Your task to perform on an android device: My current hair dryer isn't working well, therefore I need to buy a new one. Search for a hair dryer with the Shopsy app.
Image 0: 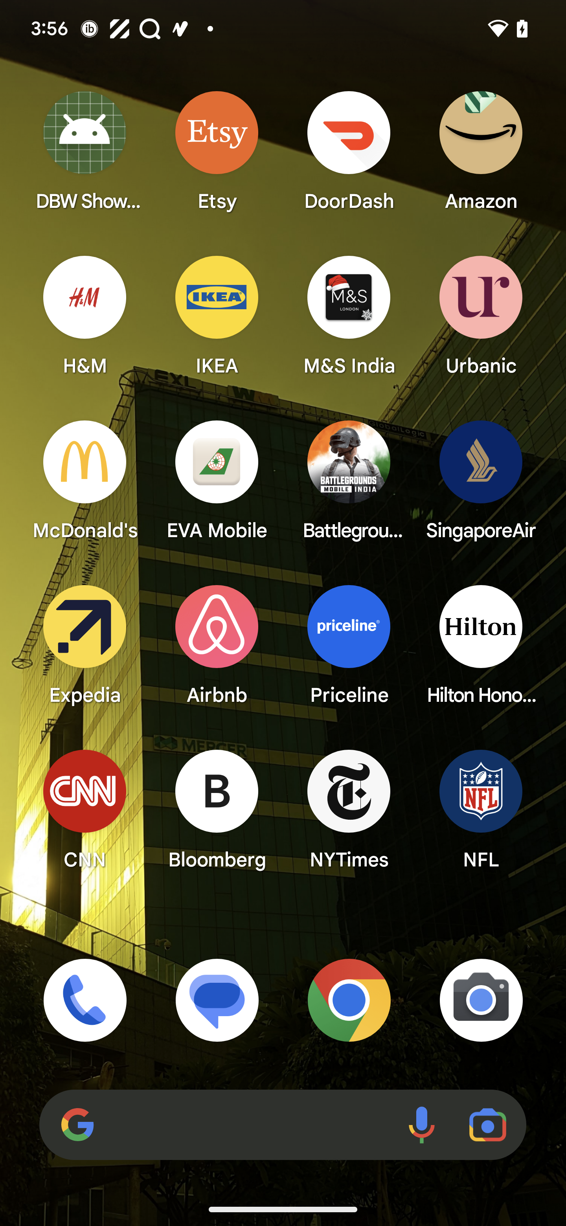
Open Shopsy App
Step 0: open app "Shopsy"
Image 1: 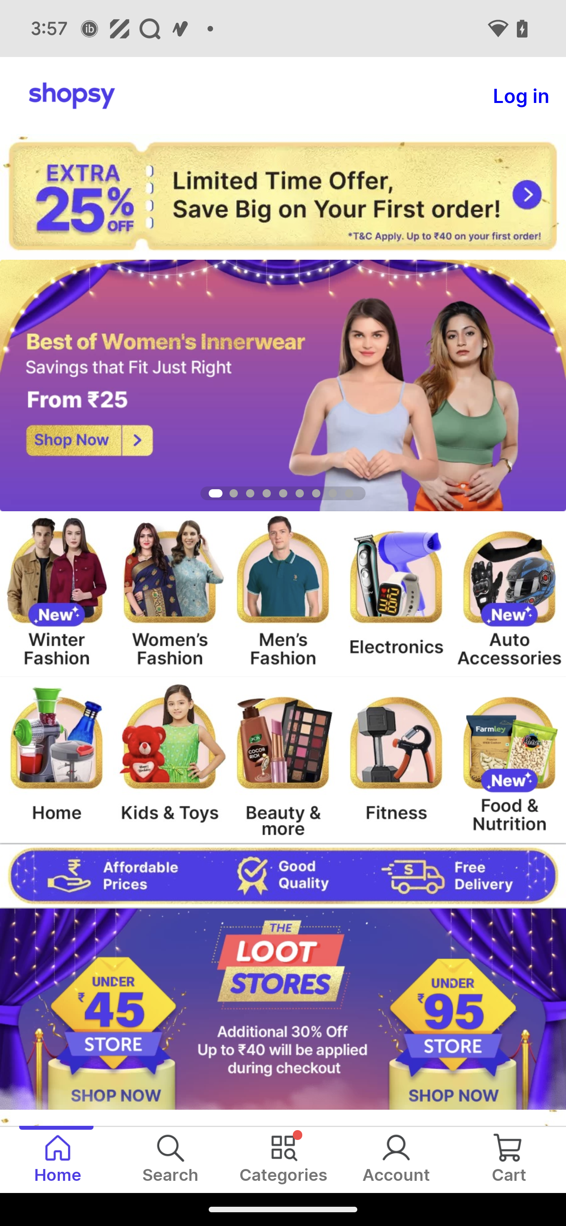
Click on the search button
Step 1: click (161, 1142)
Image 2: 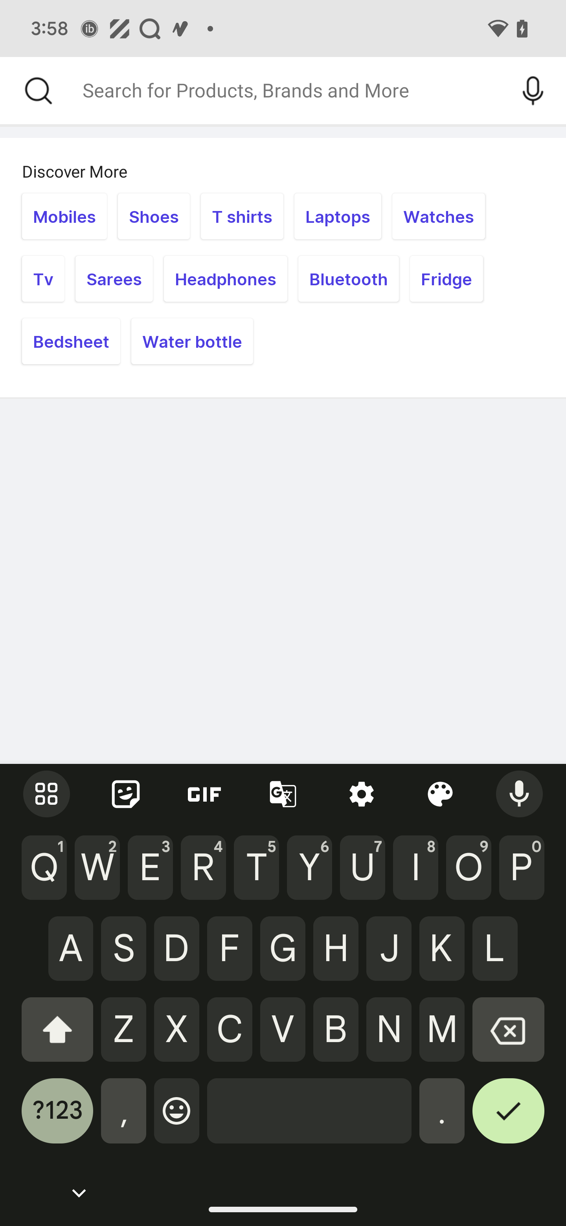
Type Hair Dryer in the search bar
Step 2: type "Hair Dryer"
Image 3: 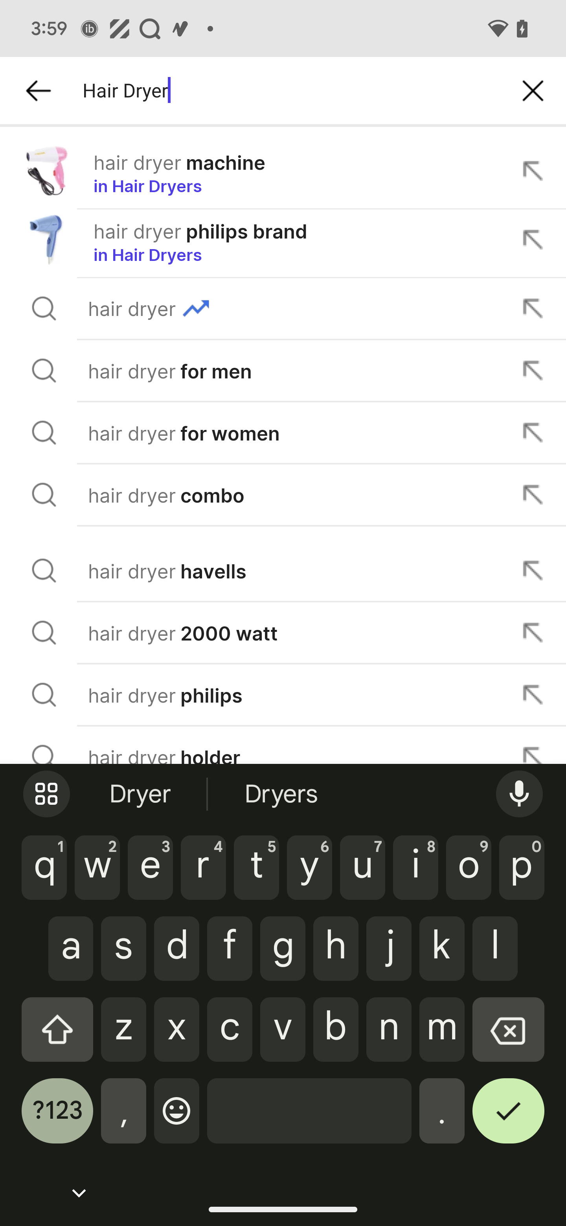
Click on the suggestion
Step 3: click (179, 186)
Image 4: 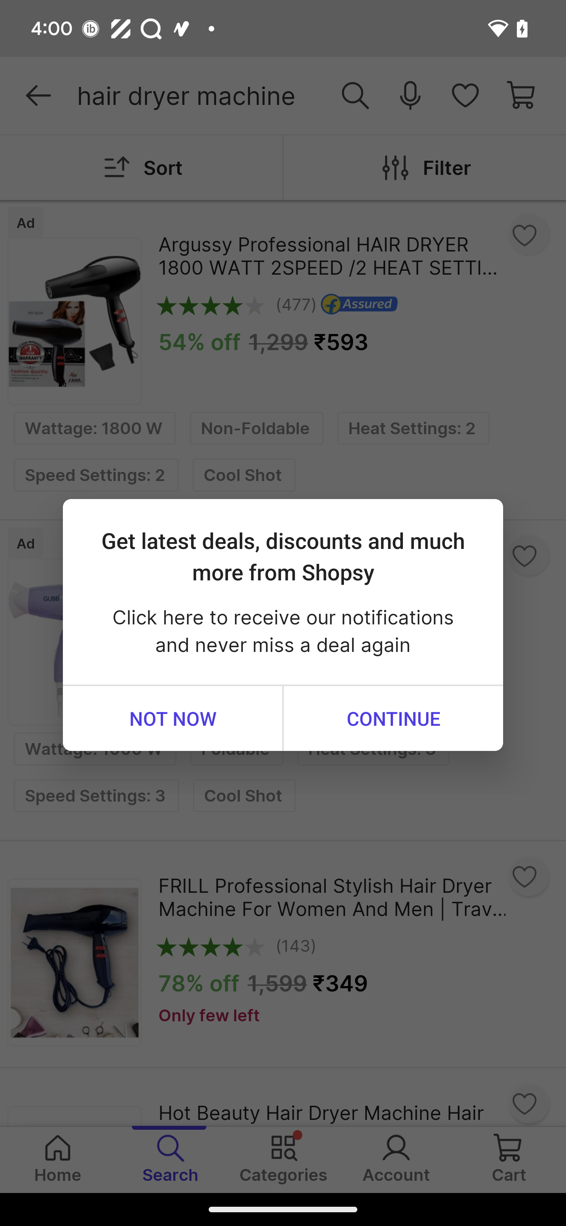
Click on the suggestion
Step 4: wait